Your task to perform on an android device: Share the video How to Make a Workbench with my brother.
Image 1: 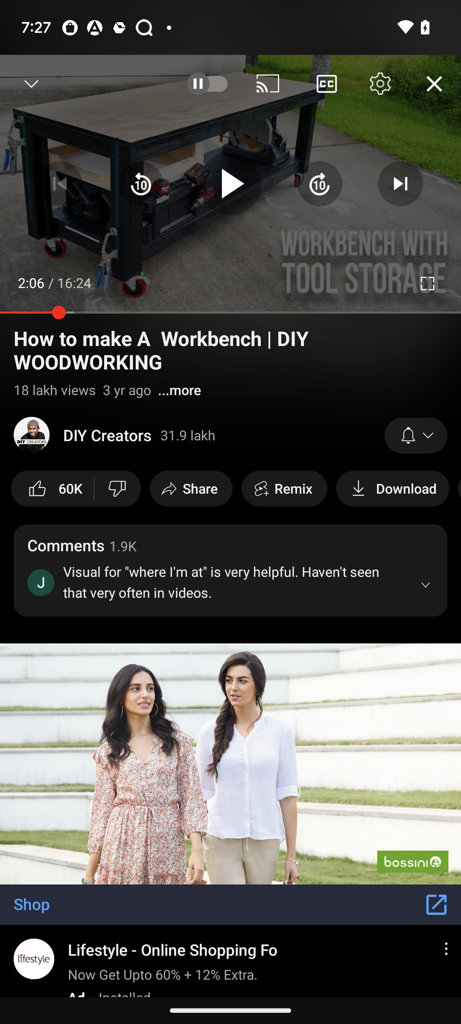
go to the share option 
Step 1: click (191, 489)
Image 2: 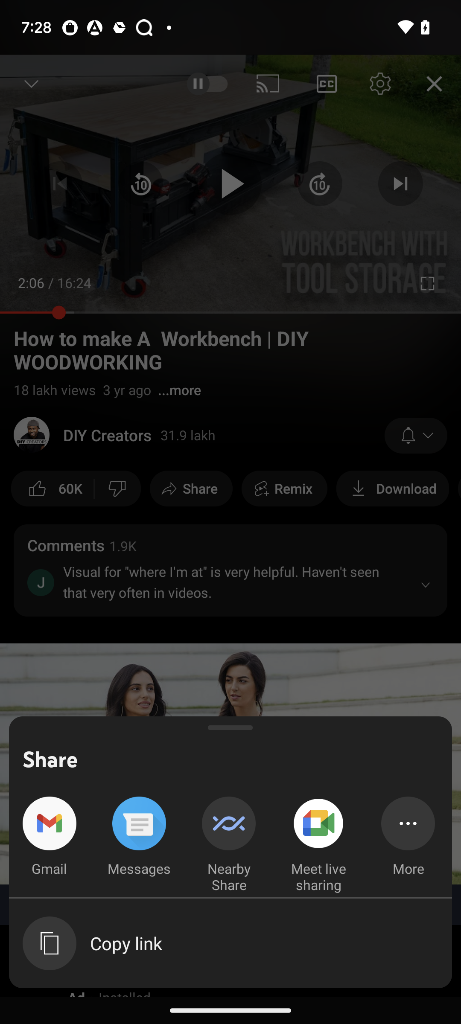
Click on the Gmail option
Step 2: click (49, 837)
Image 3: 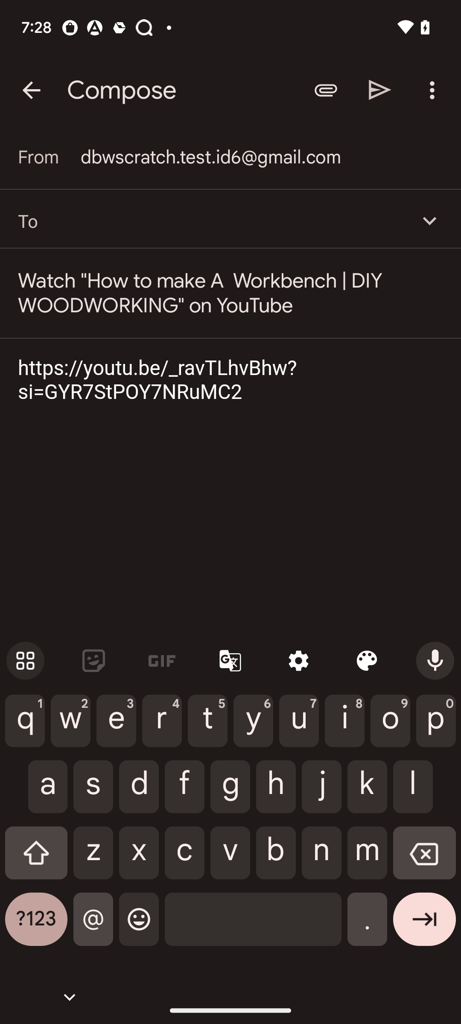
add the recipient tiago123@gmail.com
Step 3: type "tiago123@gmail.com"